Your task to perform on an android device: Open the Moon+Reader app and share 'Alice's Adventures in Wonderland'  file using Gmail.
Image 0: 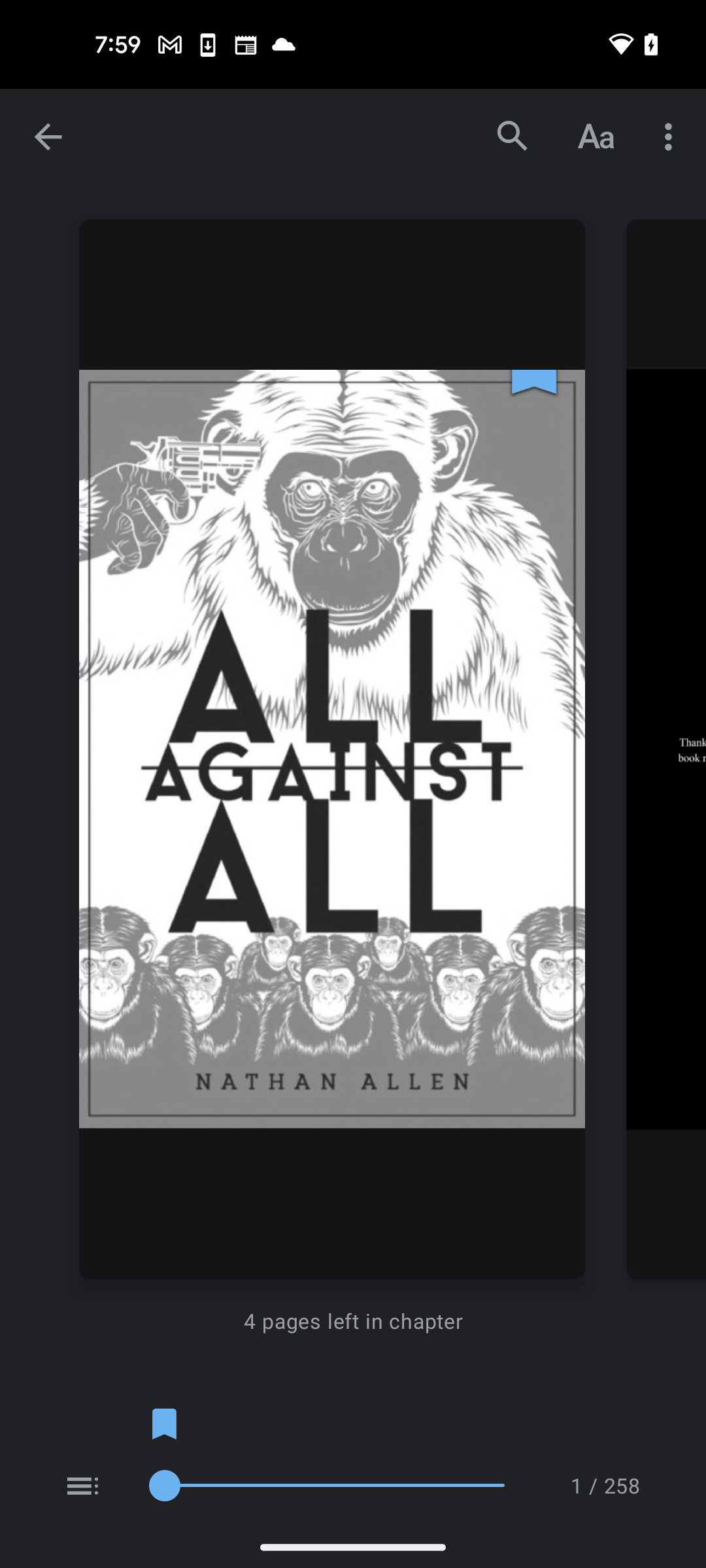
Open the Moon+Reader app
Step 0: open app "Moon+ Reader"
Image 1: 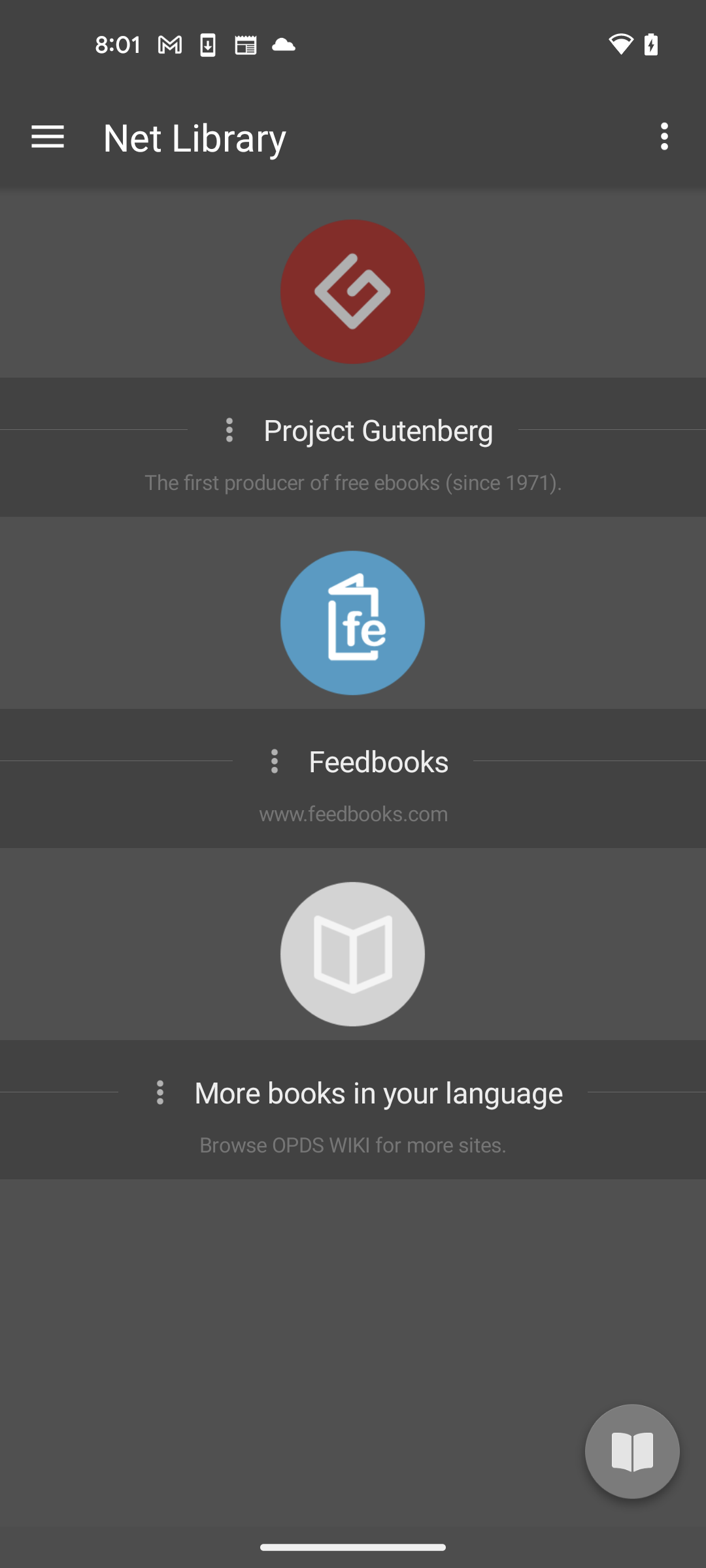
Click on the menu icon at the left top corner of the screen
Step 1: click (48, 137)
Image 2: 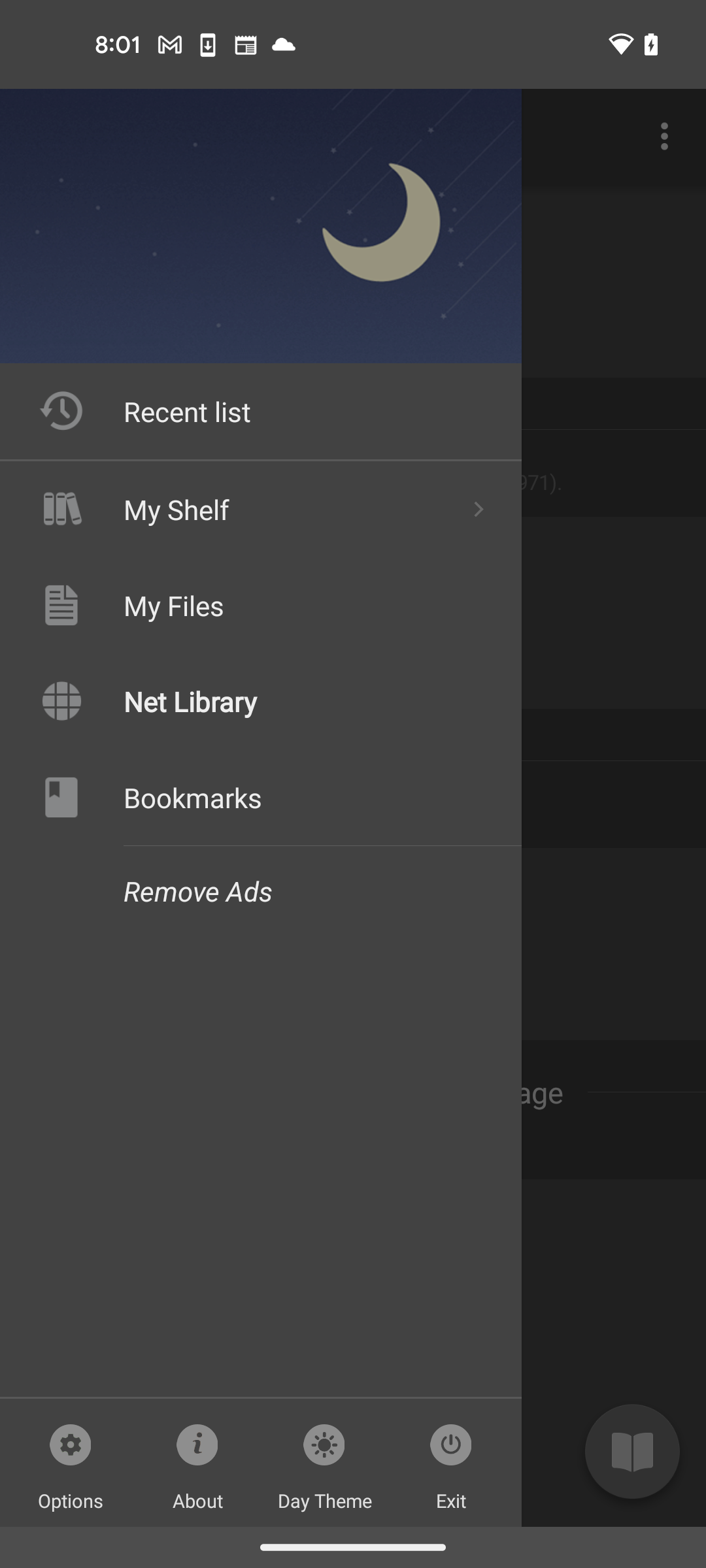
Select my files option
Step 2: click (302, 605)
Image 3: 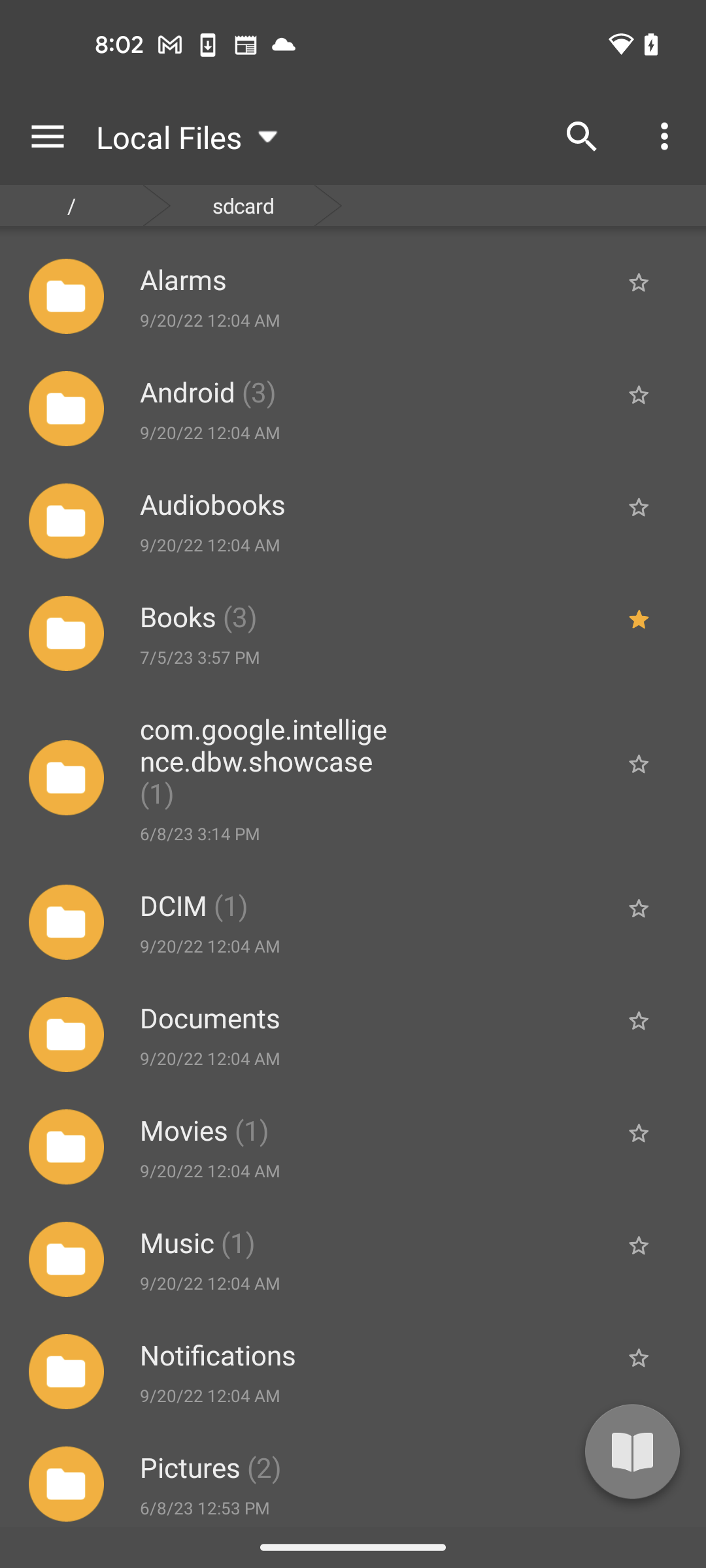
Click on the books option
Step 3: click (367, 633)
Image 4: 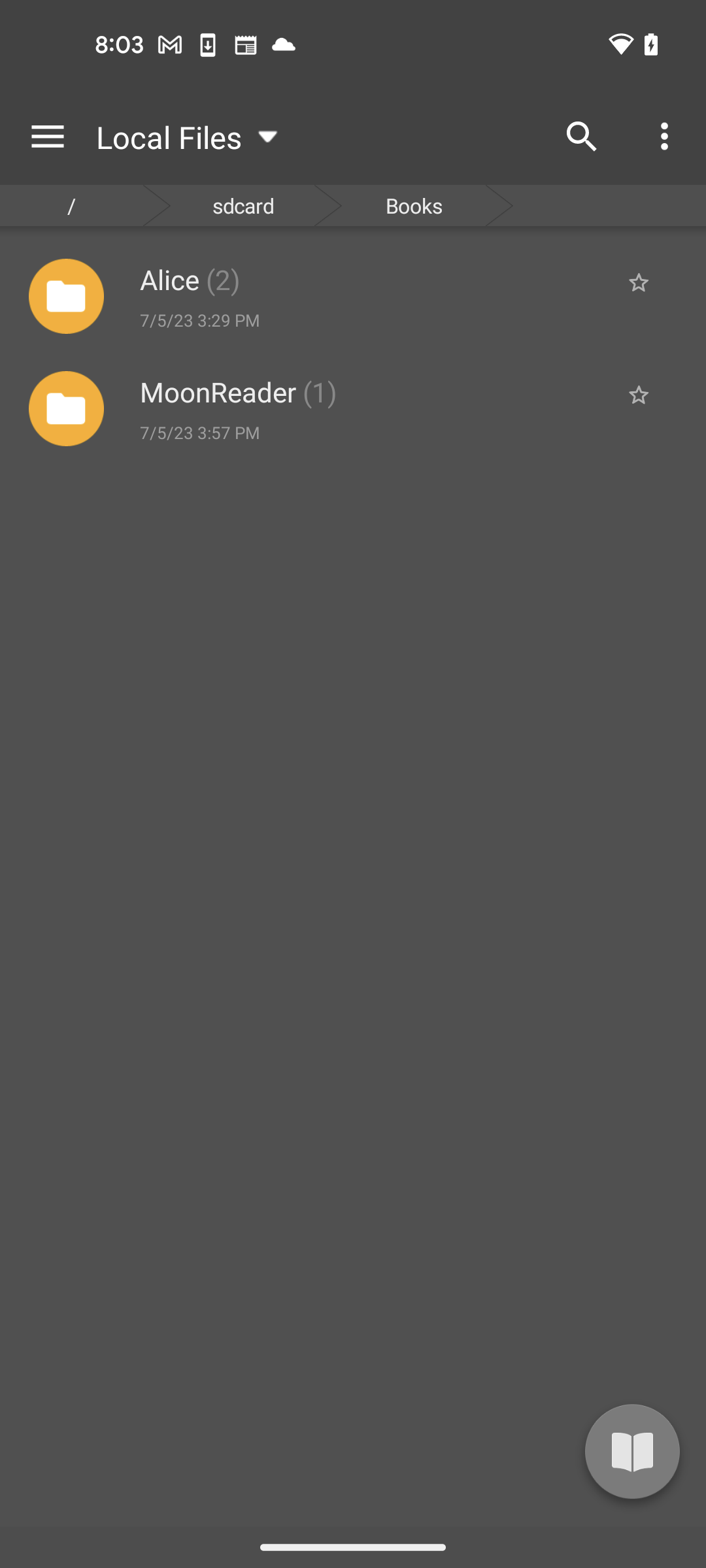
Click on the Alice file
Step 4: click (193, 279)
Image 5: 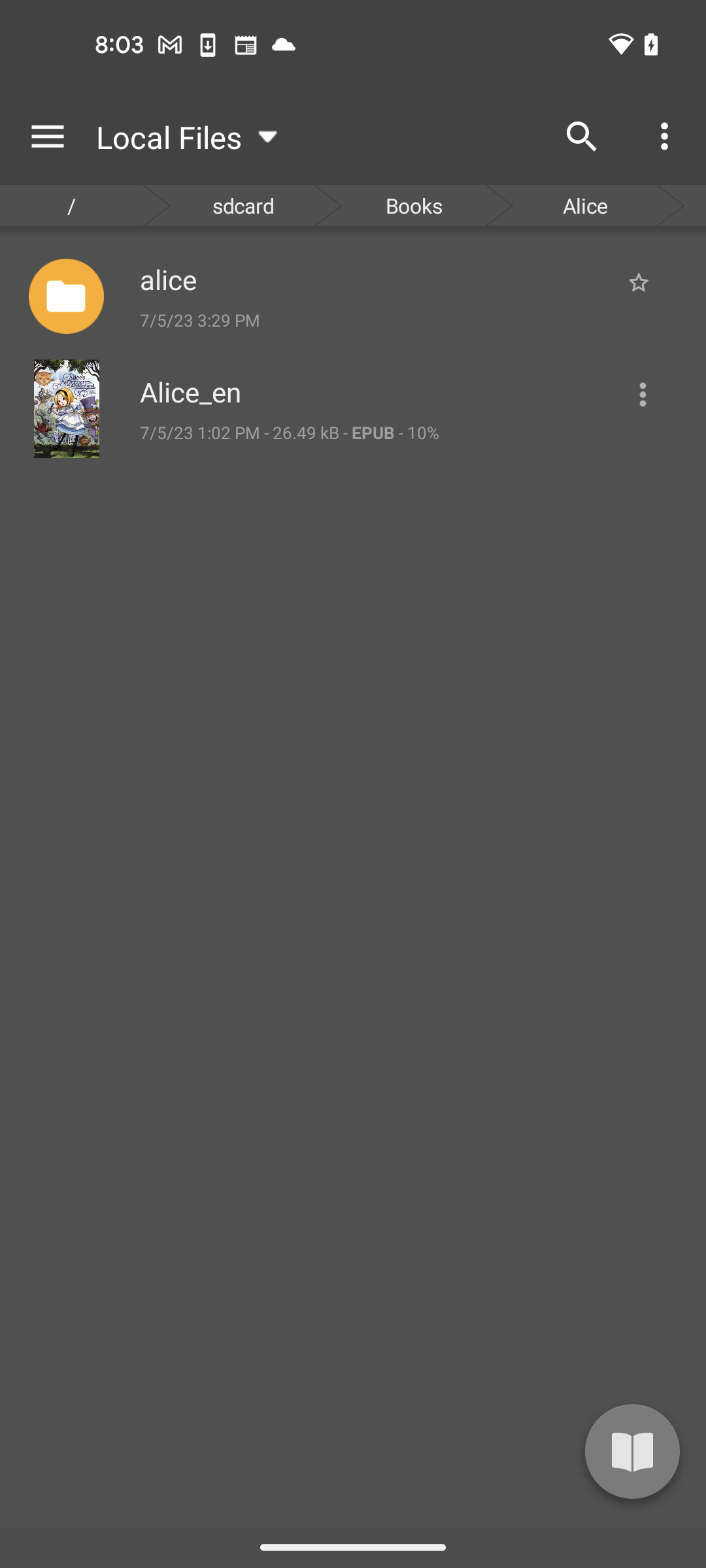
Click on three dots of Alice-en
Step 5: click (654, 394)
Image 6: 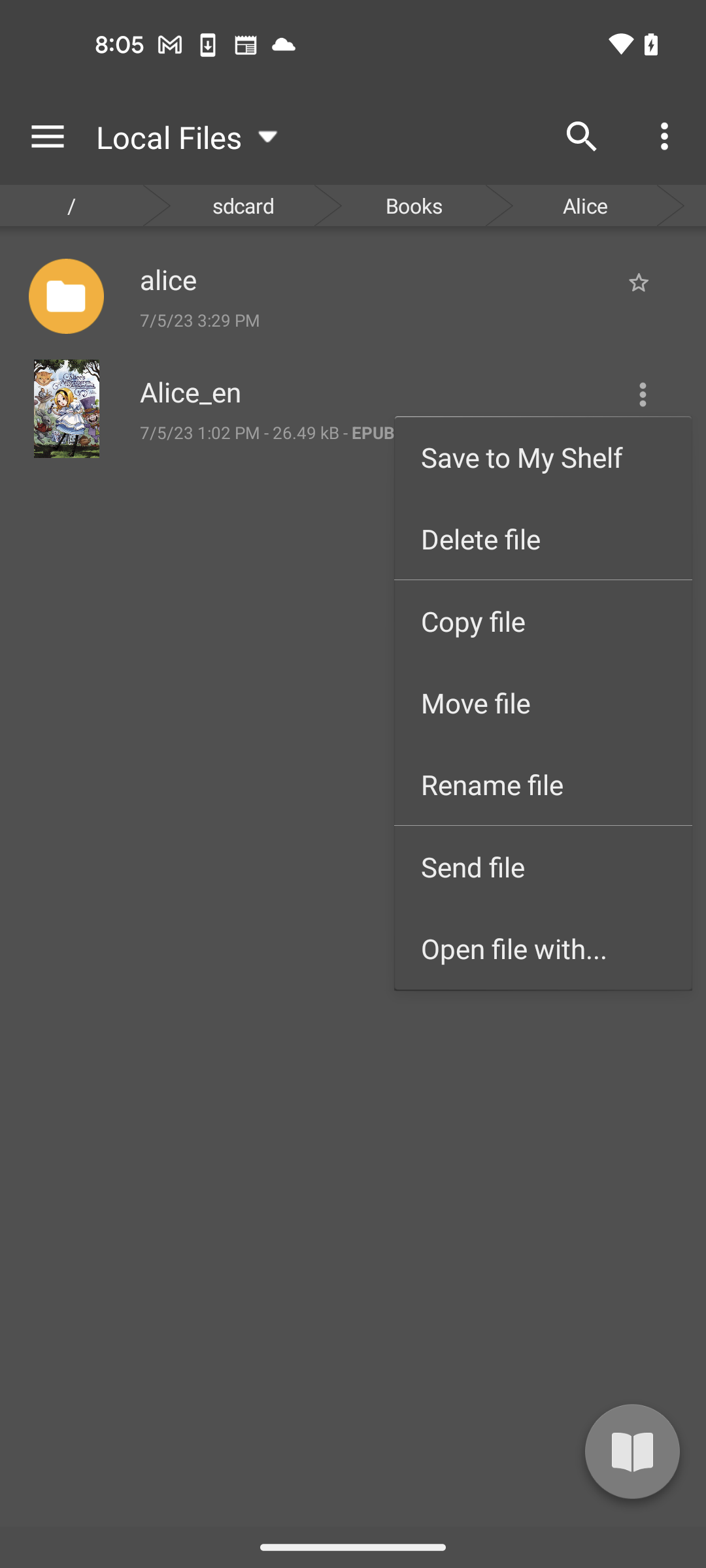
Click on the send file option
Step 6: click (543, 866)
Image 8: 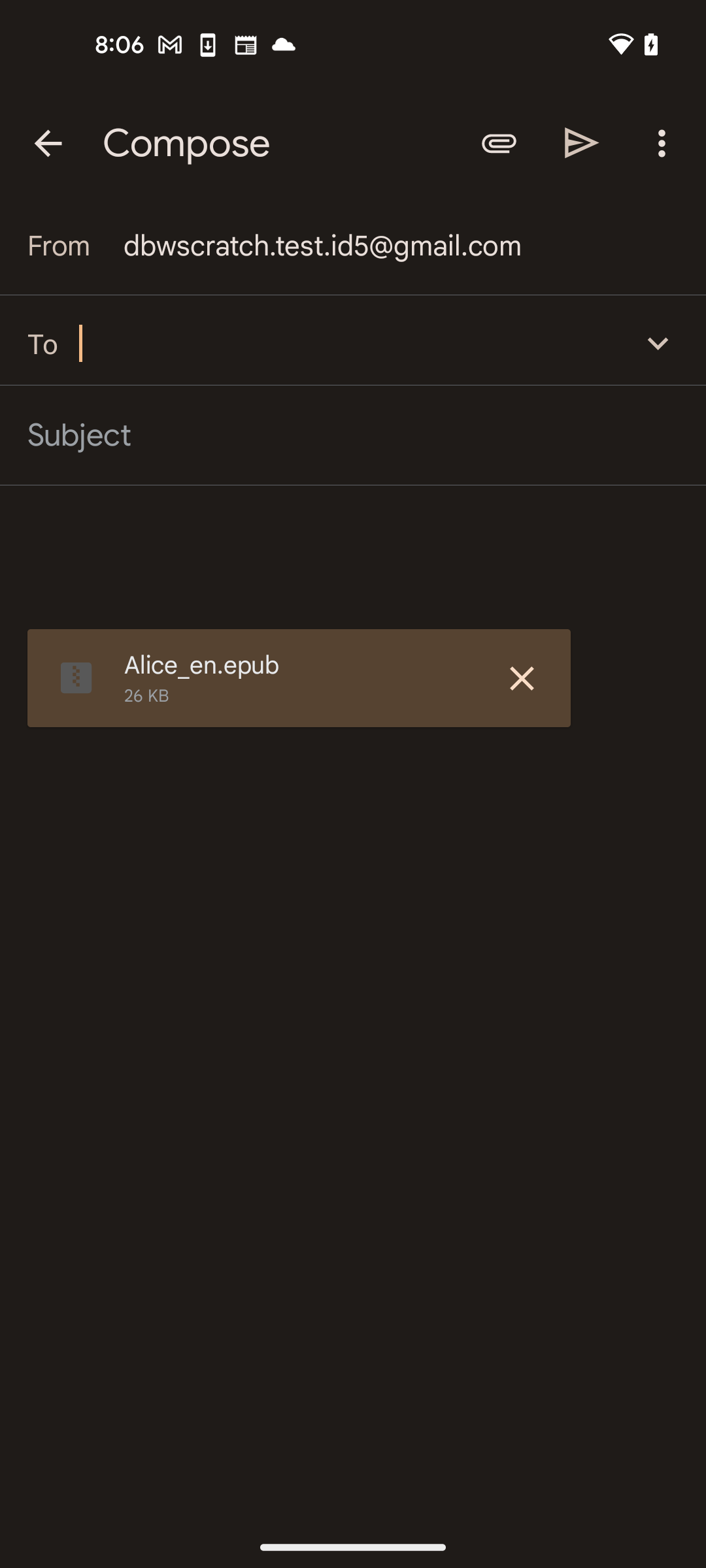
Search for dbwscratch.test.id10@gmail.com
Step 8: type "dbwscratch.test.id10@gmail.com"
Image 9: 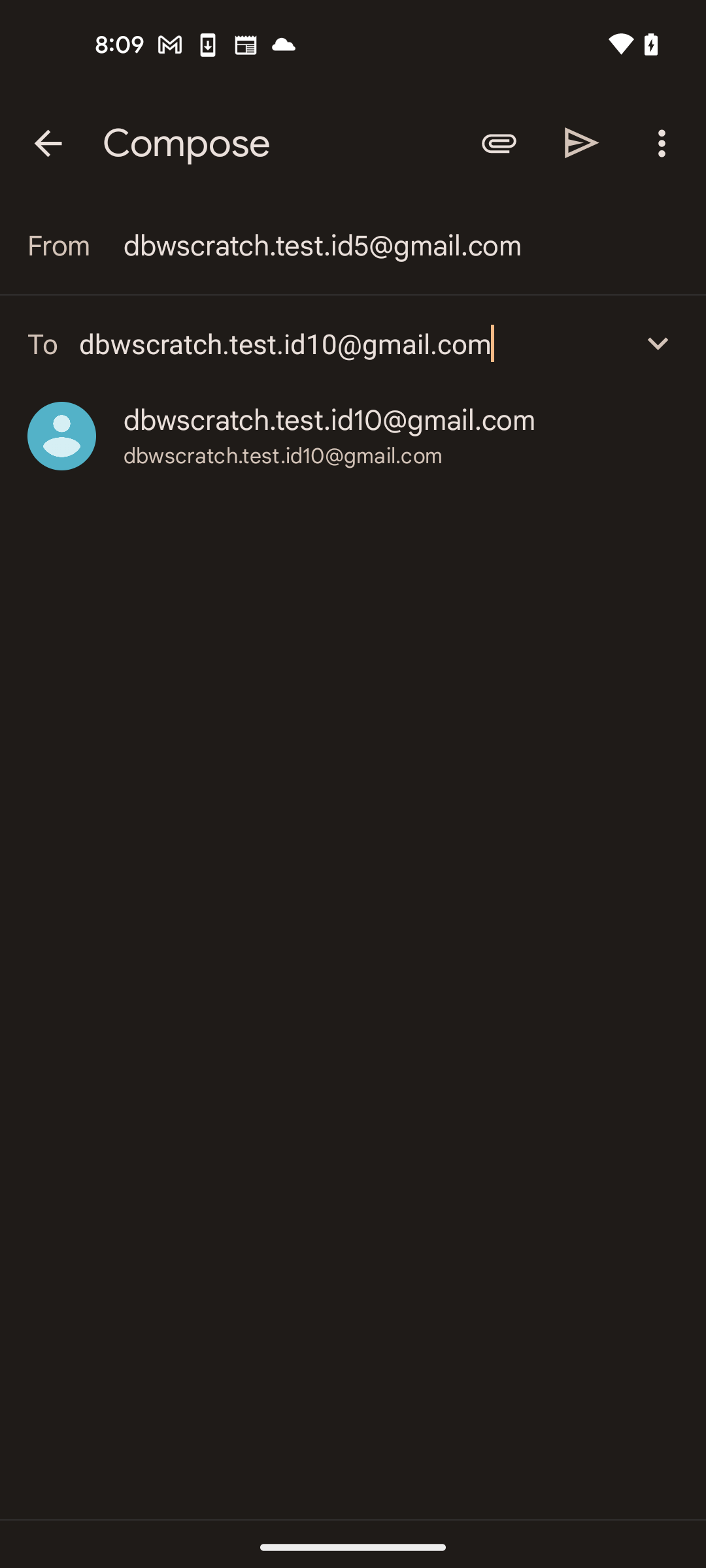
Click on the send icon at the top right corner of the screen
Step 9: click (582, 142)